Your task to perform on an android device: I want to edit the latest photo from my gallery and add a vivid filter to it.
Image 0: 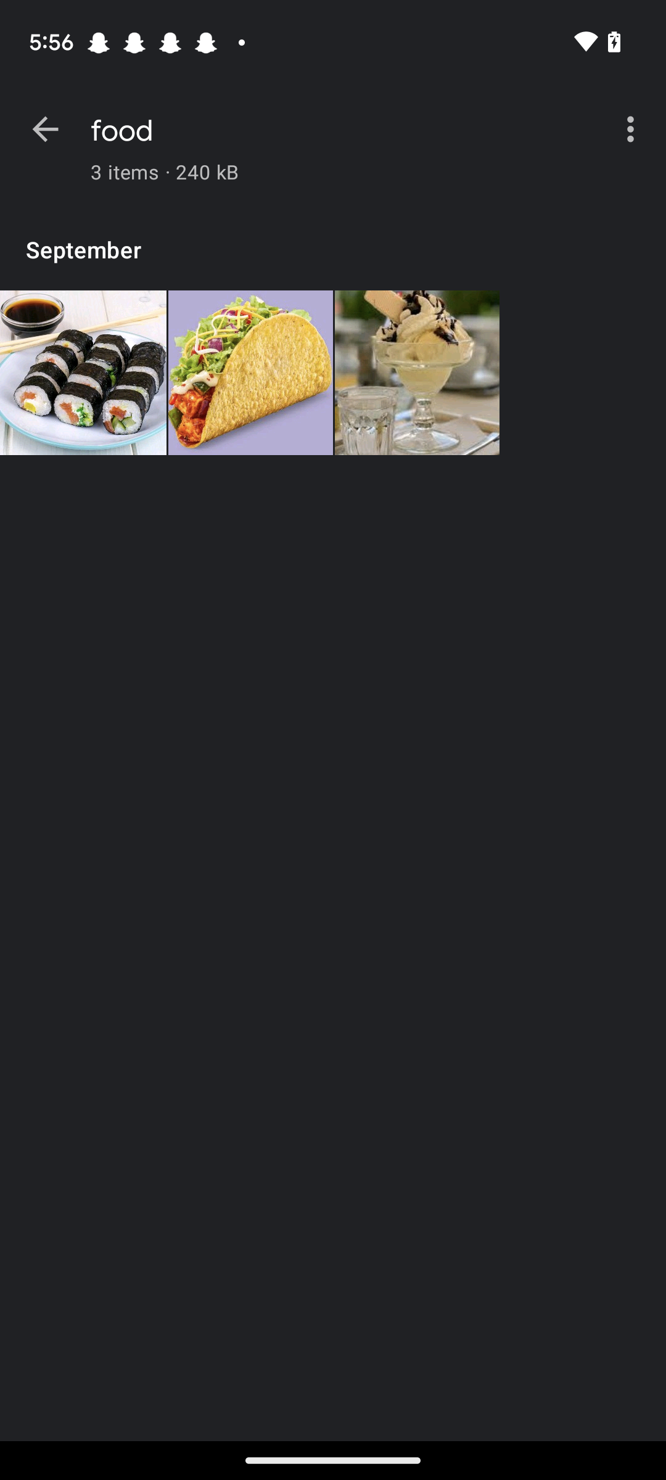
Click on the first image.
Step 0: click (83, 372)
Image 1: 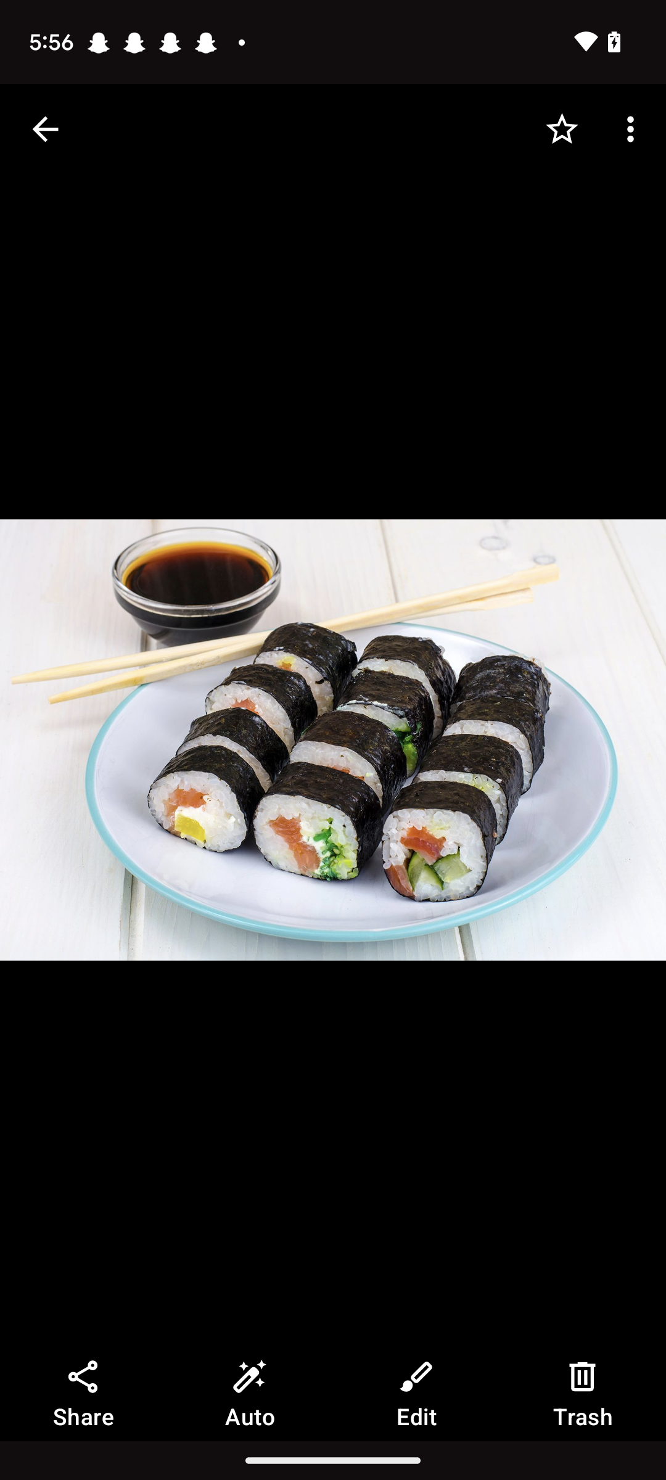
Click on the edit option at the bottom of the screen.
Step 1: click (416, 1396)
Image 2: 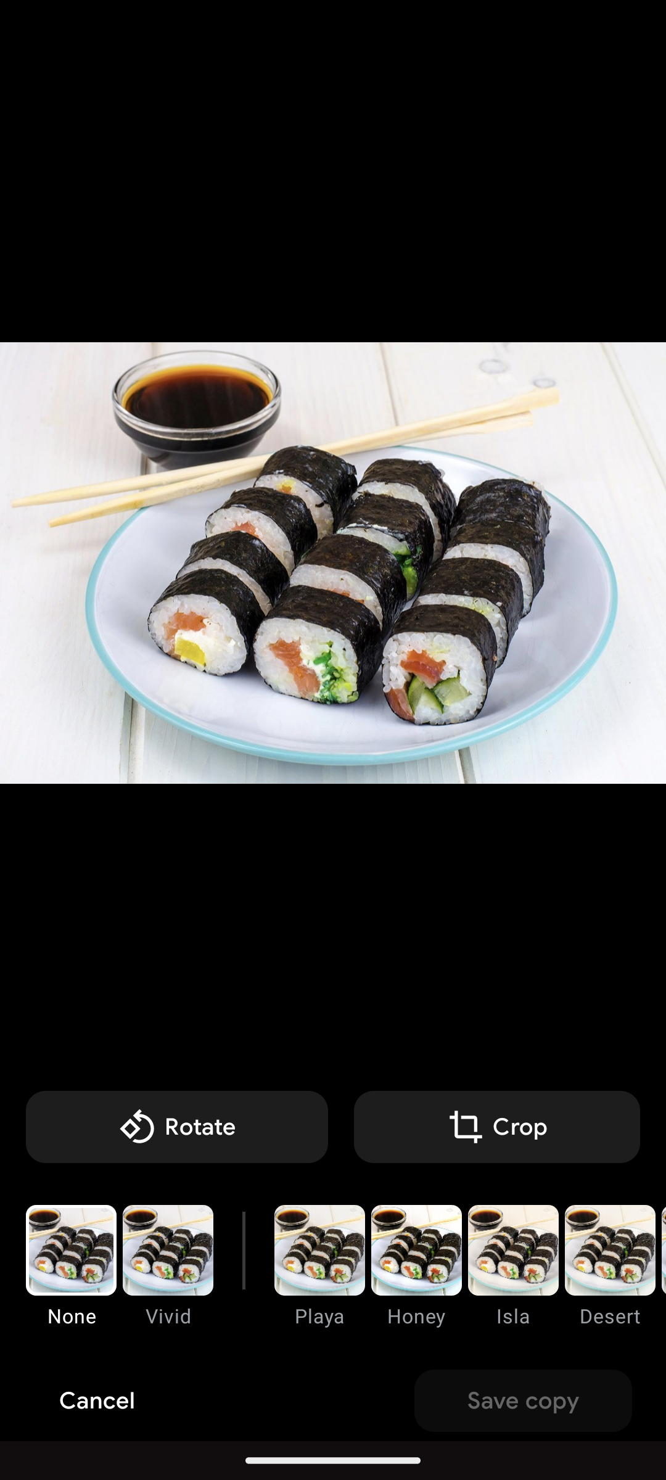
Click on the vivid option.
Step 2: click (168, 1250)
Image 3: 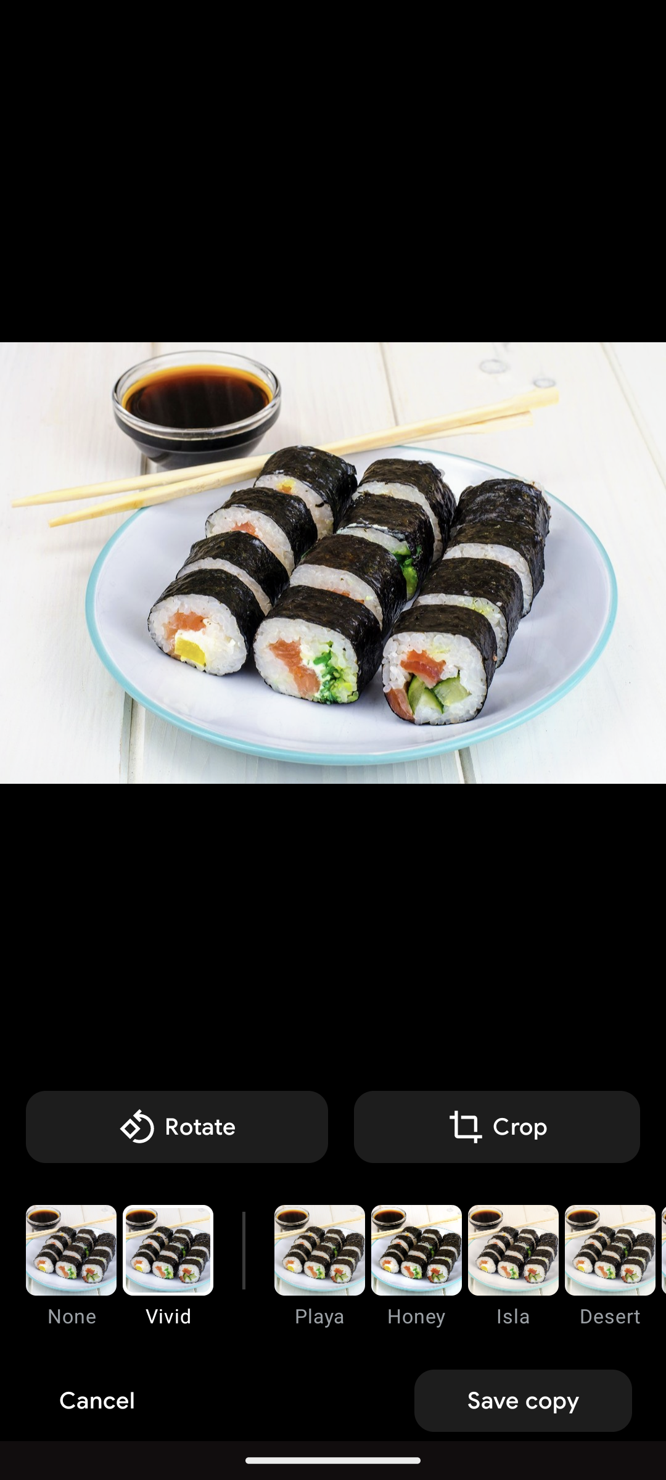
Click on the save copy button.
Step 3: click (523, 1400)